Your task to perform on an android device: I want to add to cart these Bananas because I want to create them to the cart grocery list
Image 0: 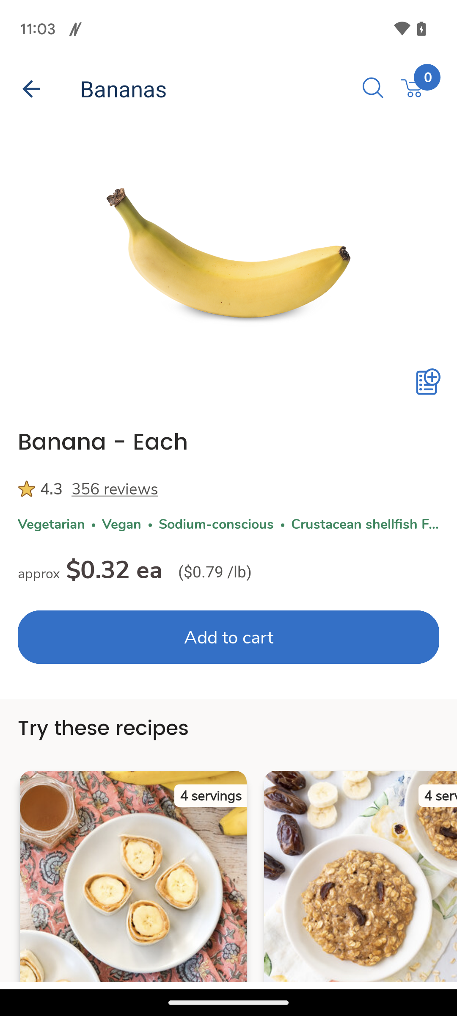
Click on the Add to cart button 
Step 0: click (334, 637)
Image 1: 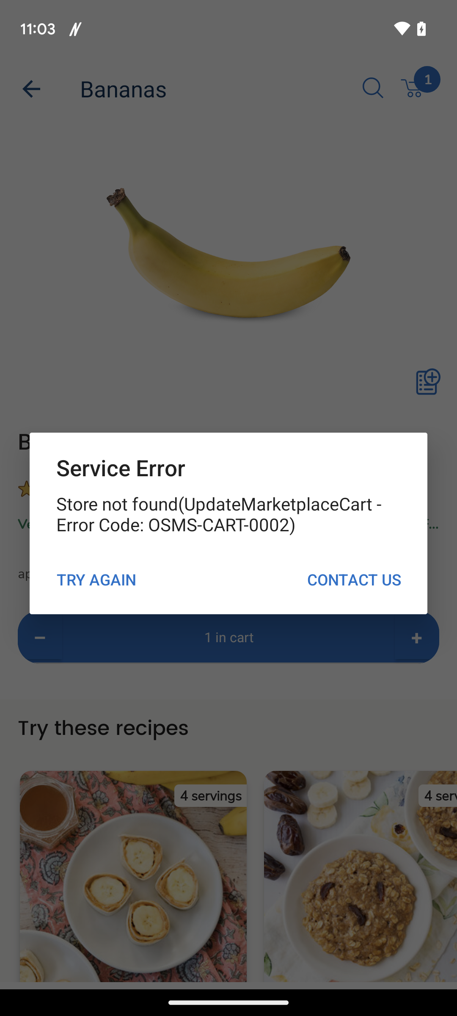
Click on the Add to cart button 
Step 1: wait